Your task to perform on an android device: view all starters menu of cafe delhi heights
Image 0: 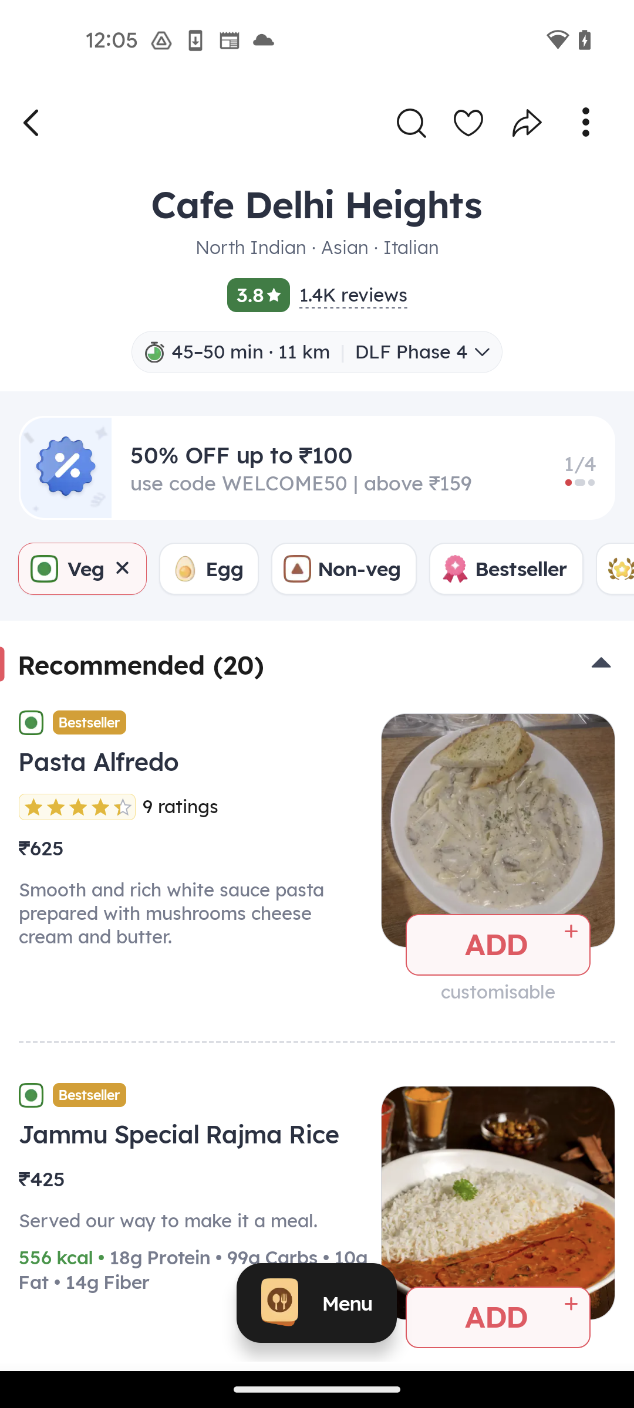
click on menu option
Step 0: click (348, 1302)
Image 1: 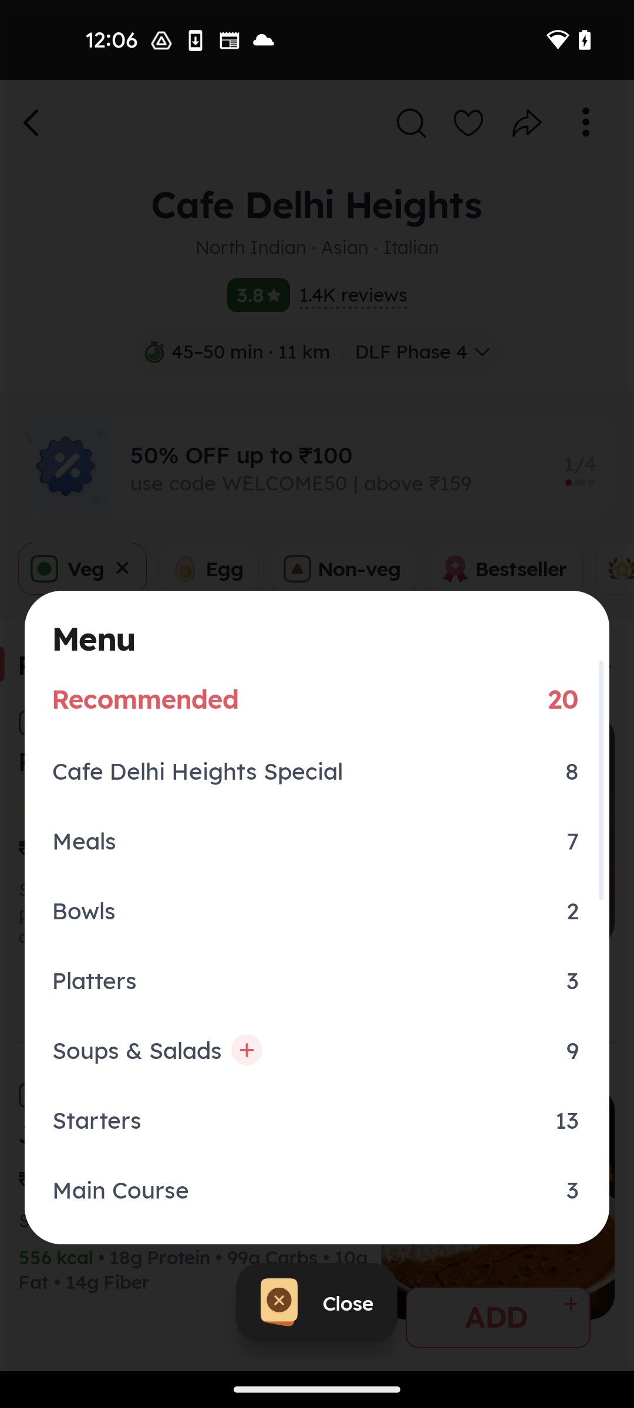
select starters
Step 1: click (179, 1135)